Your task to perform on an android device: Show me the full details of 2BHK Flat in 500 Sq. ft.
Image 0: 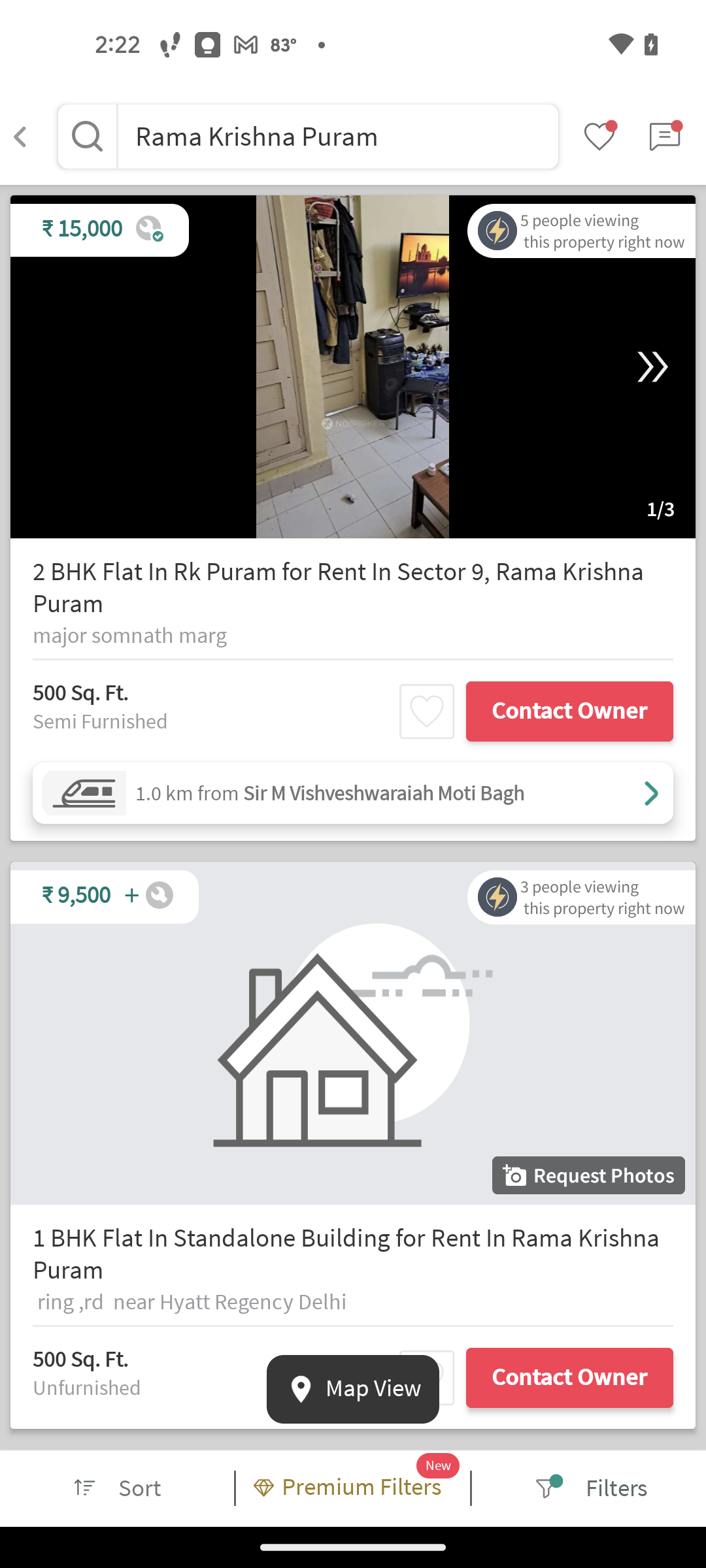
Click on the first search result
Step 0: click (364, 588)
Image 1: 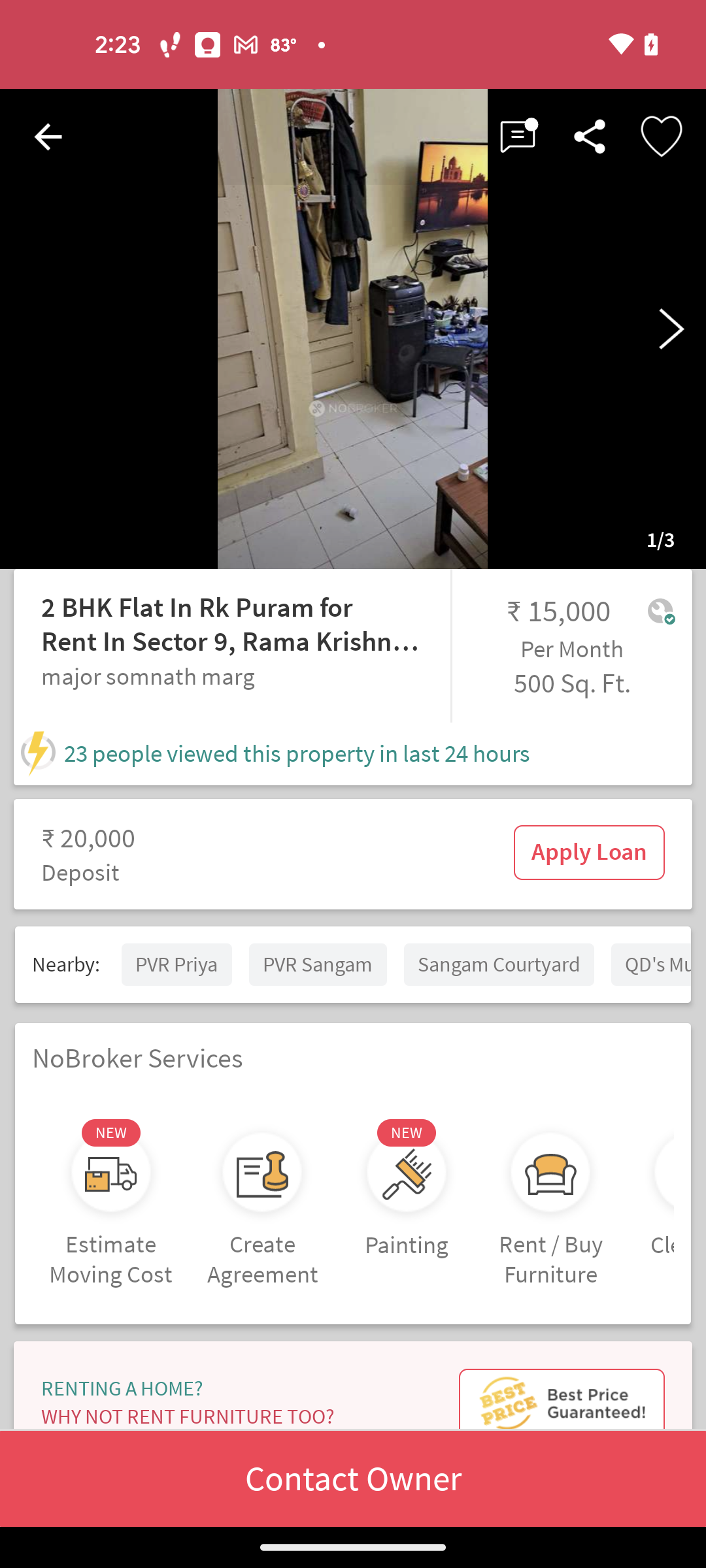
scroll down to view more
Step 1: scroll down
Image 2: 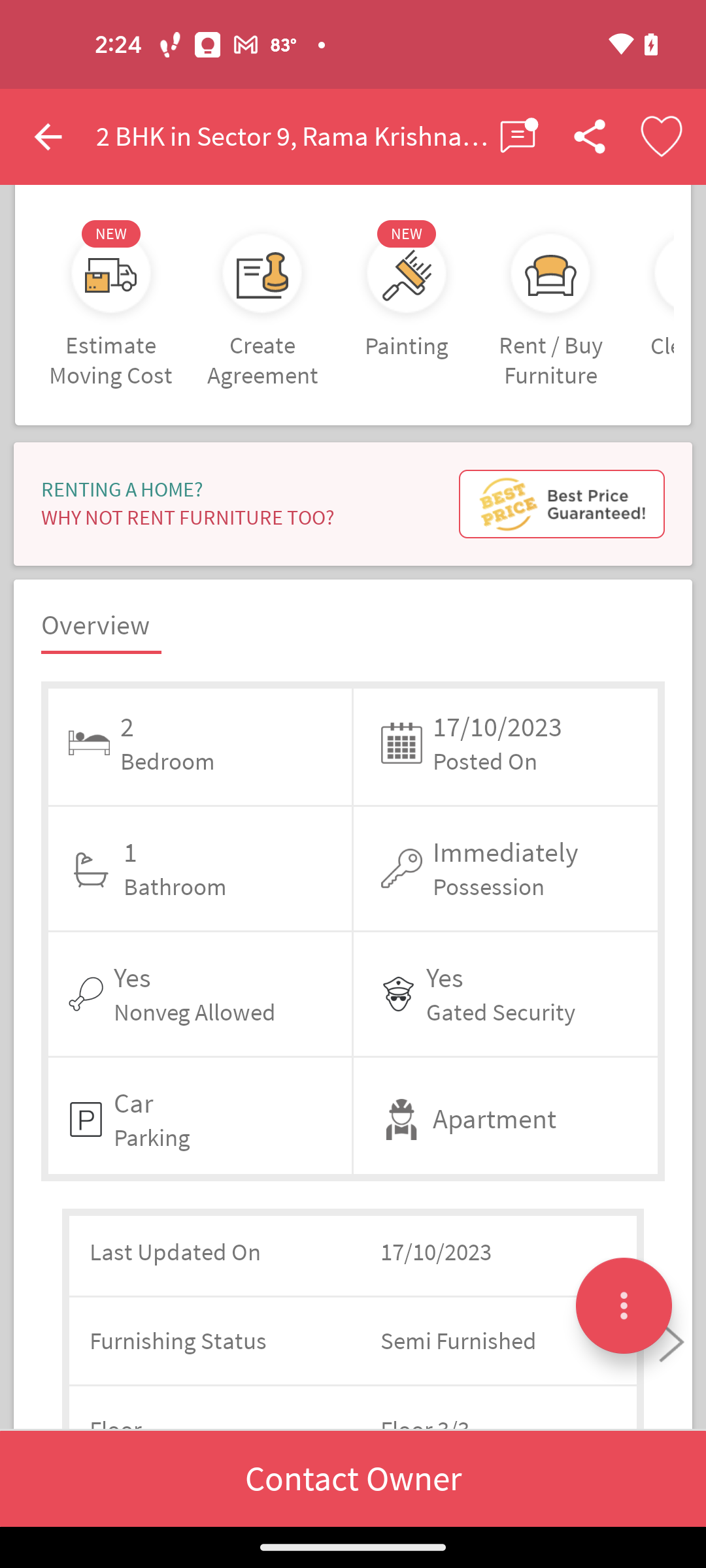
scroll down to view more
Step 2: scroll down
Image 3: 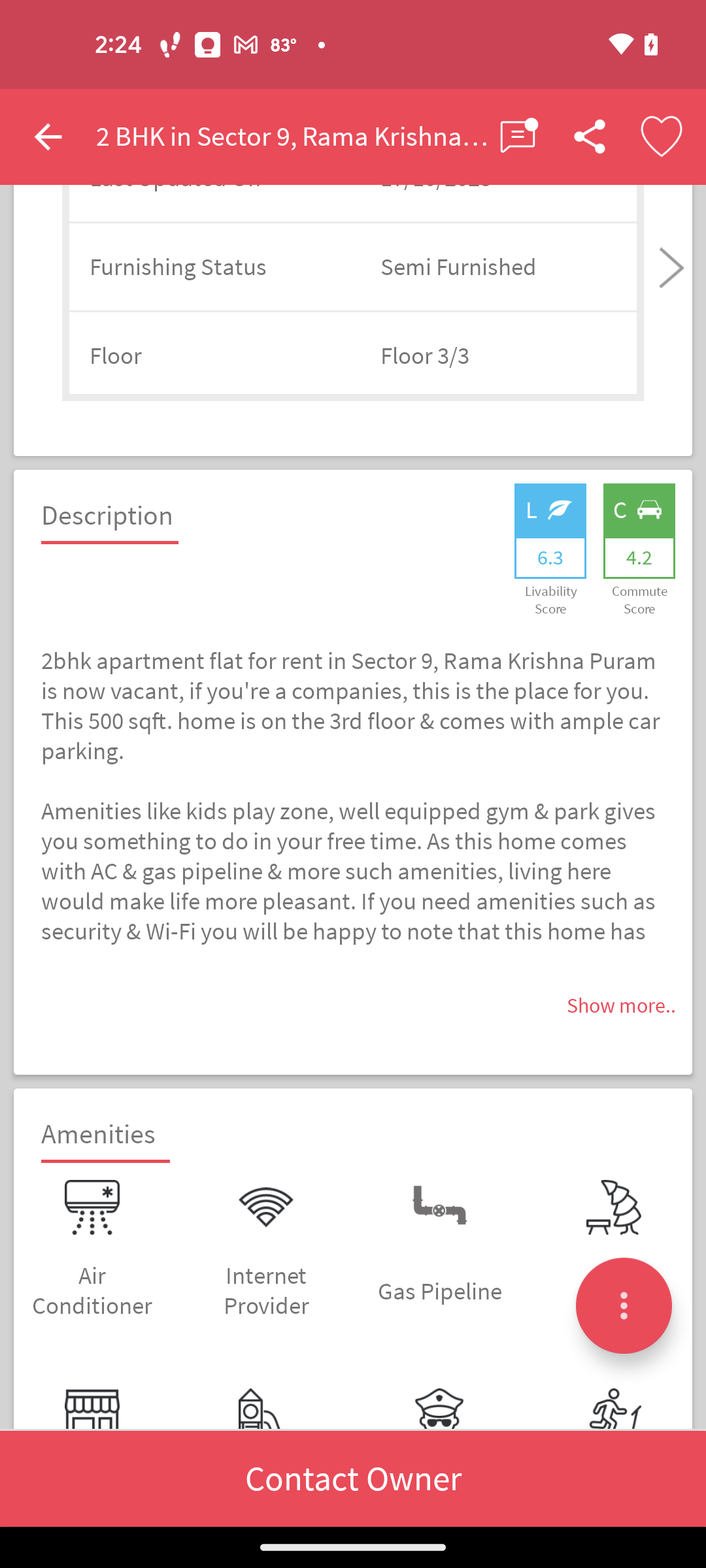
Click on the Show more
Step 3: click (358, 1005)
Image 4: 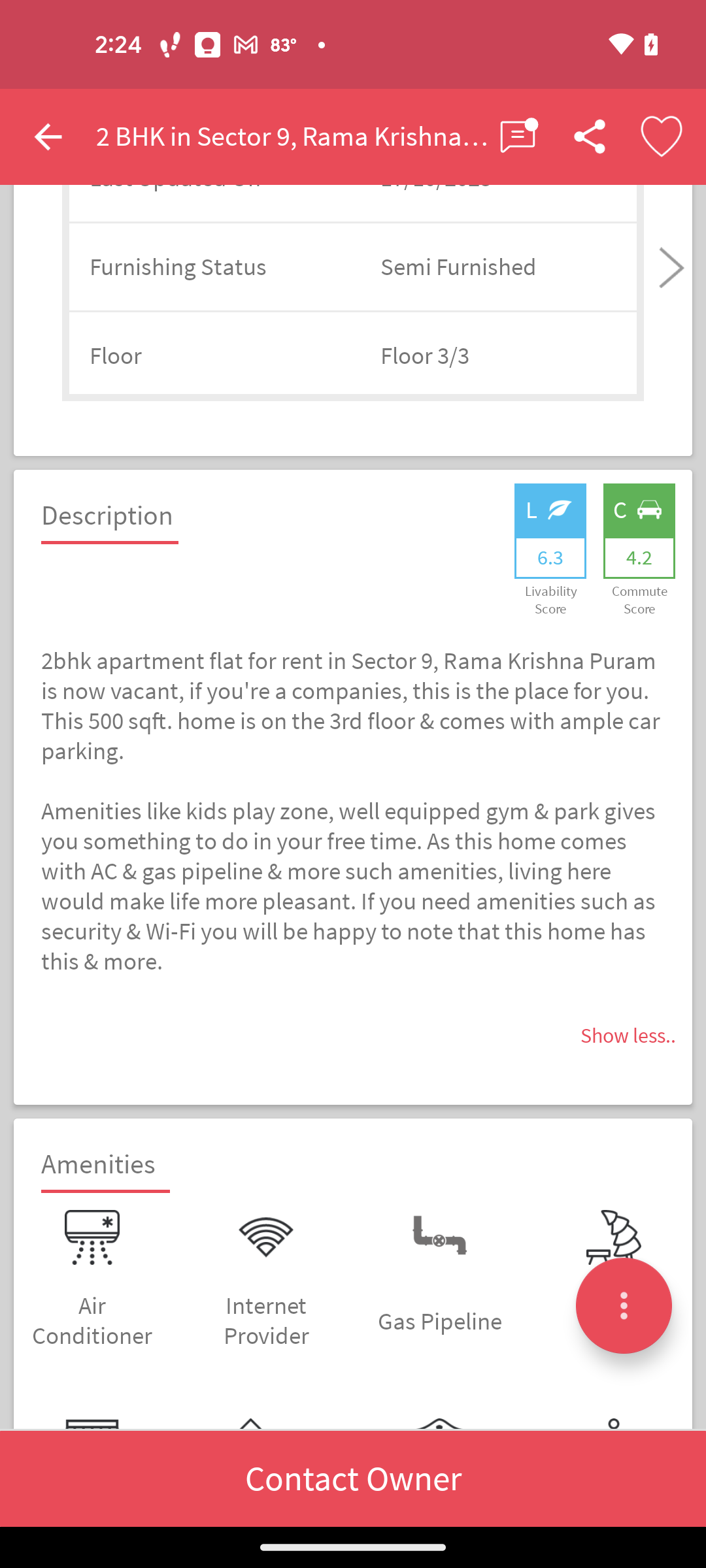
Scroll down to view more
Step 4: scroll down
Image 5: 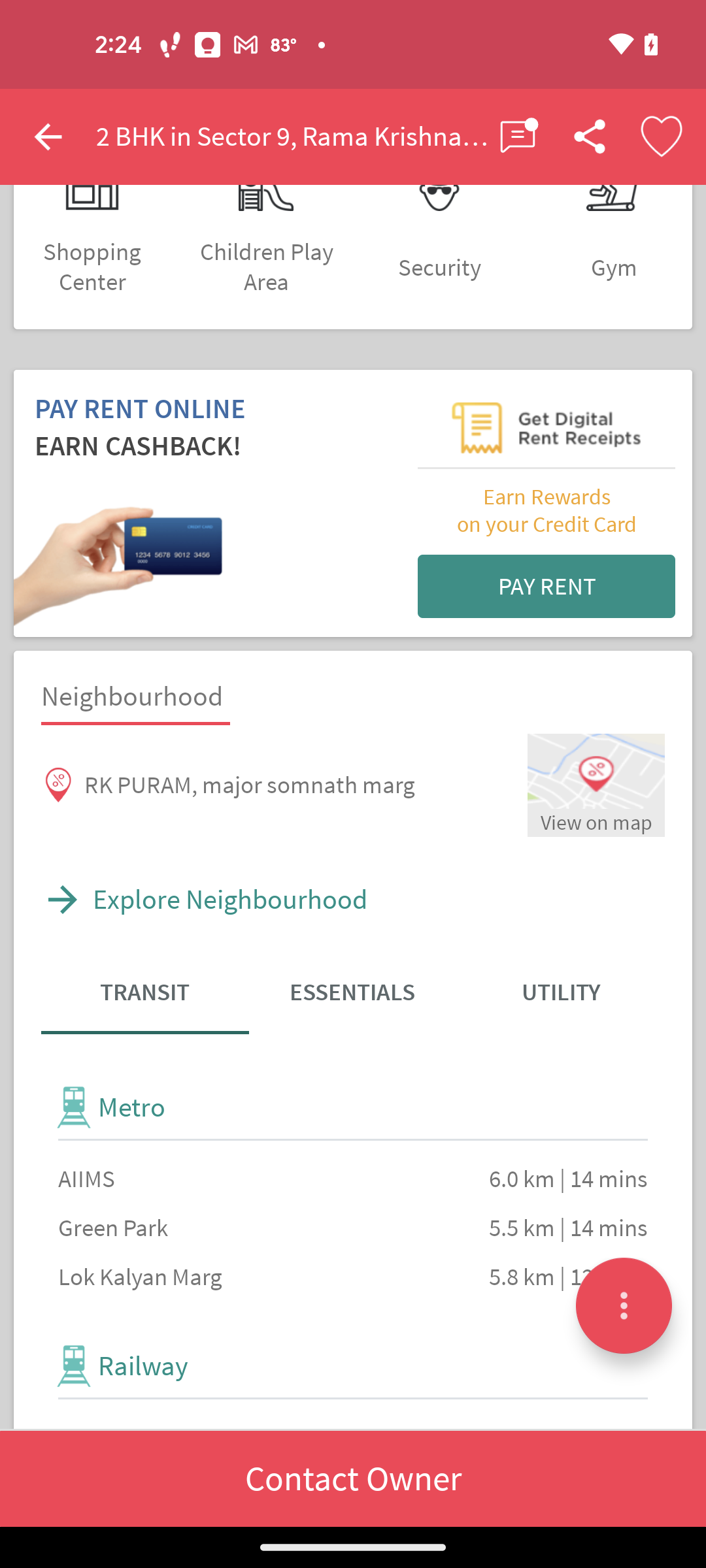
Scroll down to view more
Step 5: scroll down
Image 6: 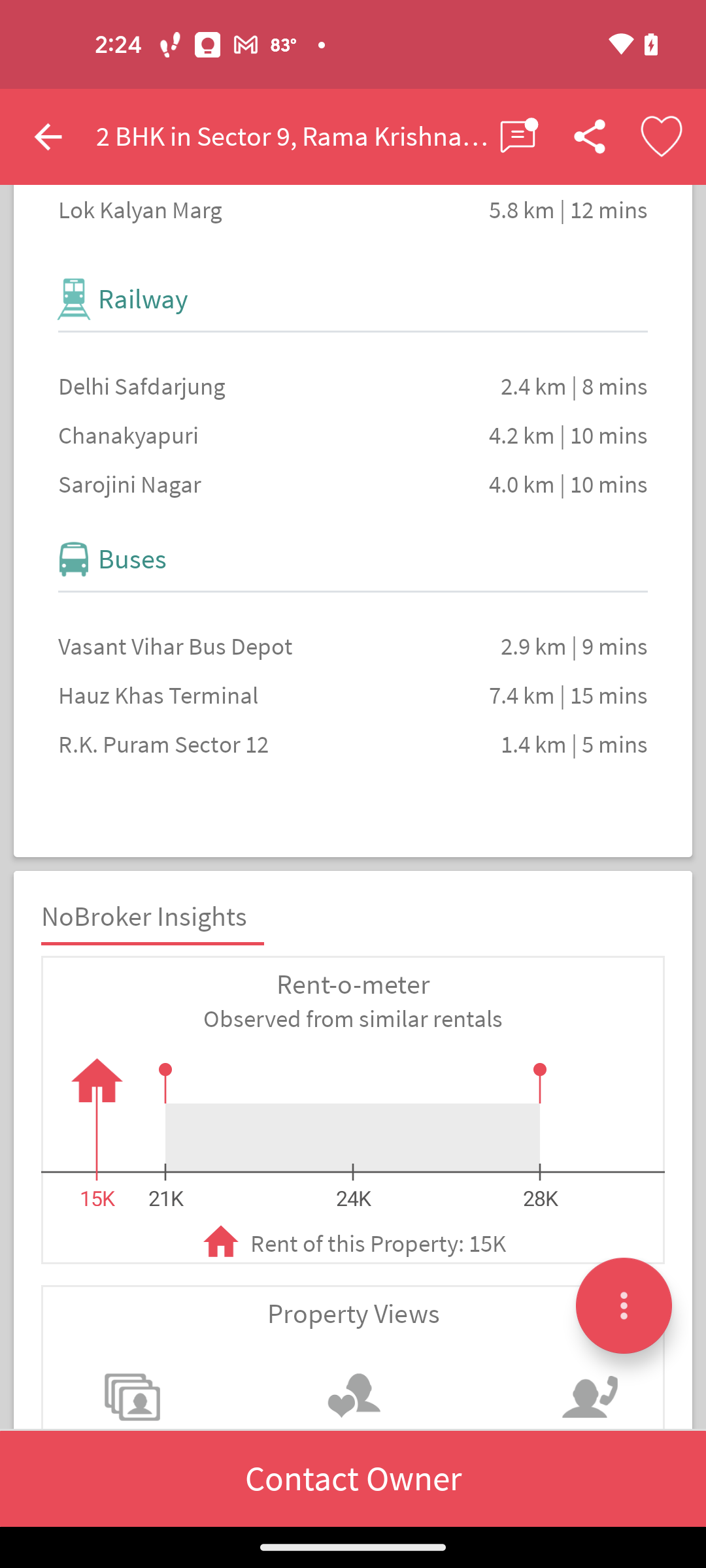
Scroll down to view more
Step 6: scroll down